Your task to perform on an android device: Due to some technical issues, the contemporary dance performance event dates have been  changed to October 7th, 2023 at 1:30 PM .
Image 0: 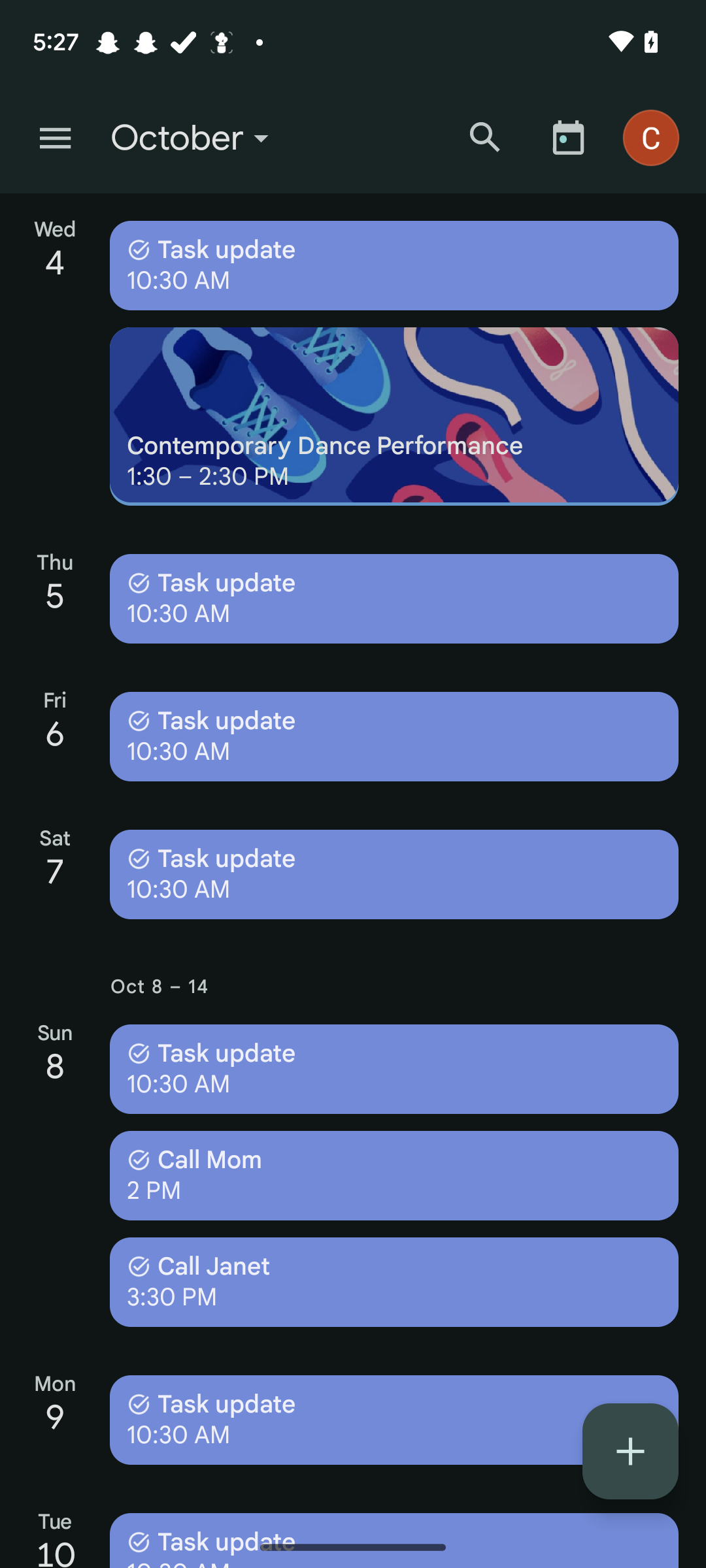
Click on the contemporary dance performance event
Step 0: click (394, 416)
Image 1: 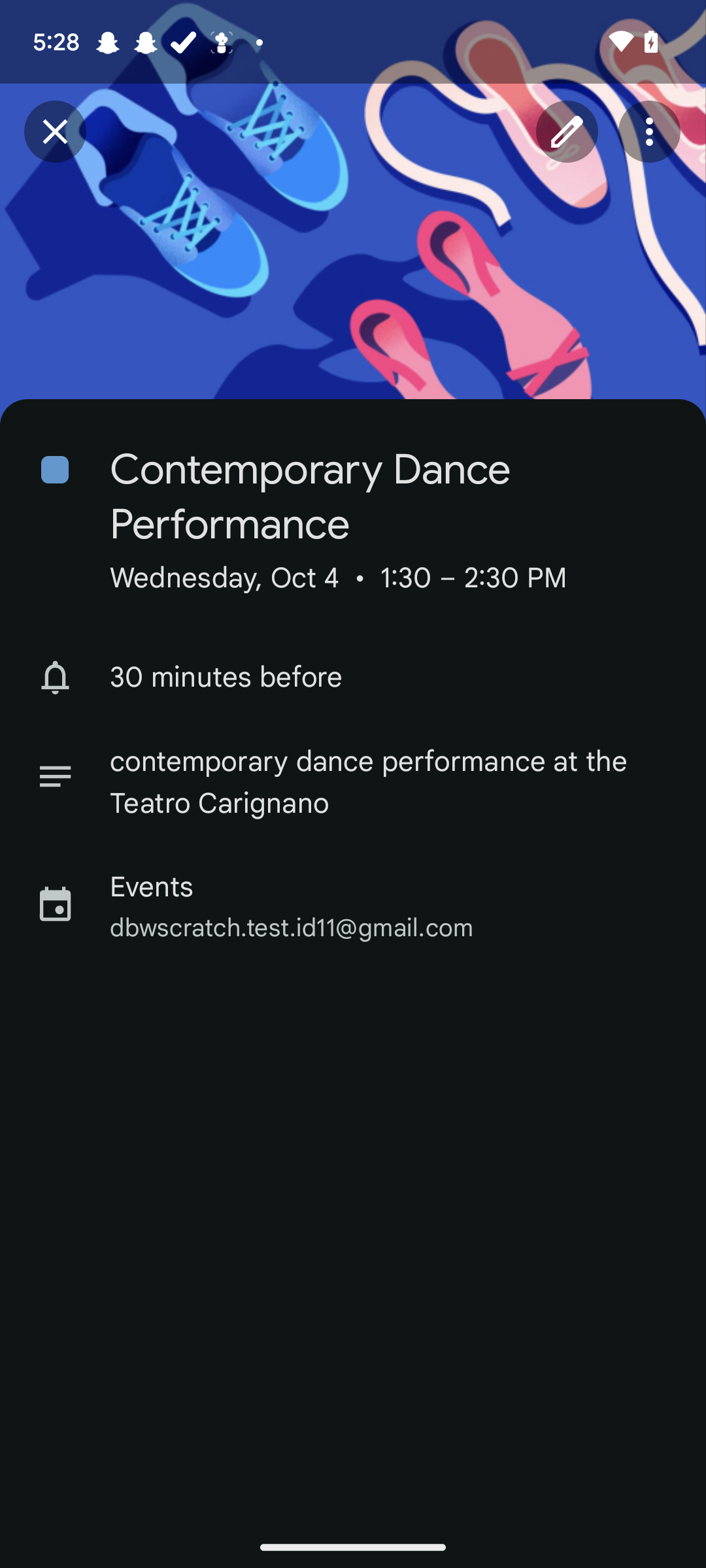
Click on the edit icon at the top of the screen
Step 1: click (567, 131)
Image 2: 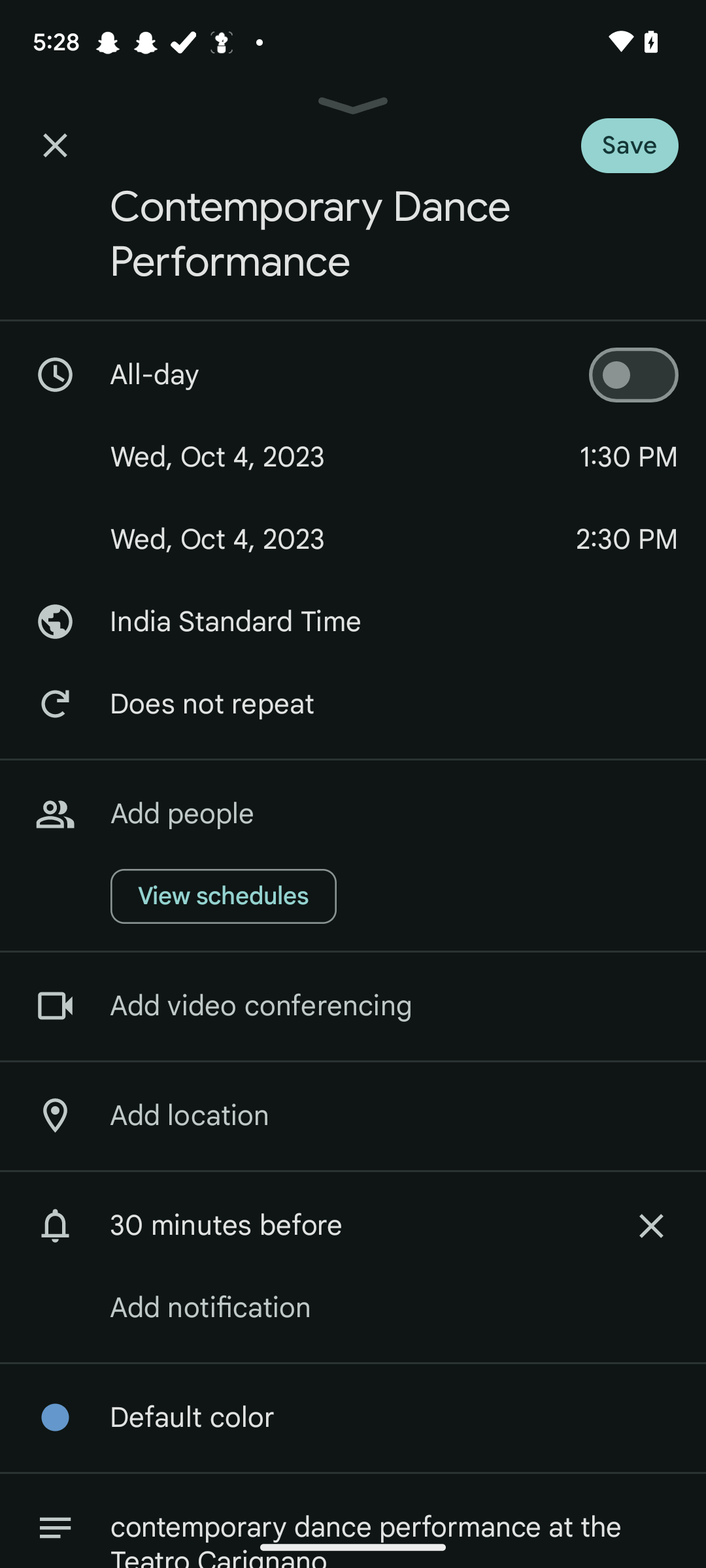
Click on the start date section
Step 2: click (345, 457)
Image 3: 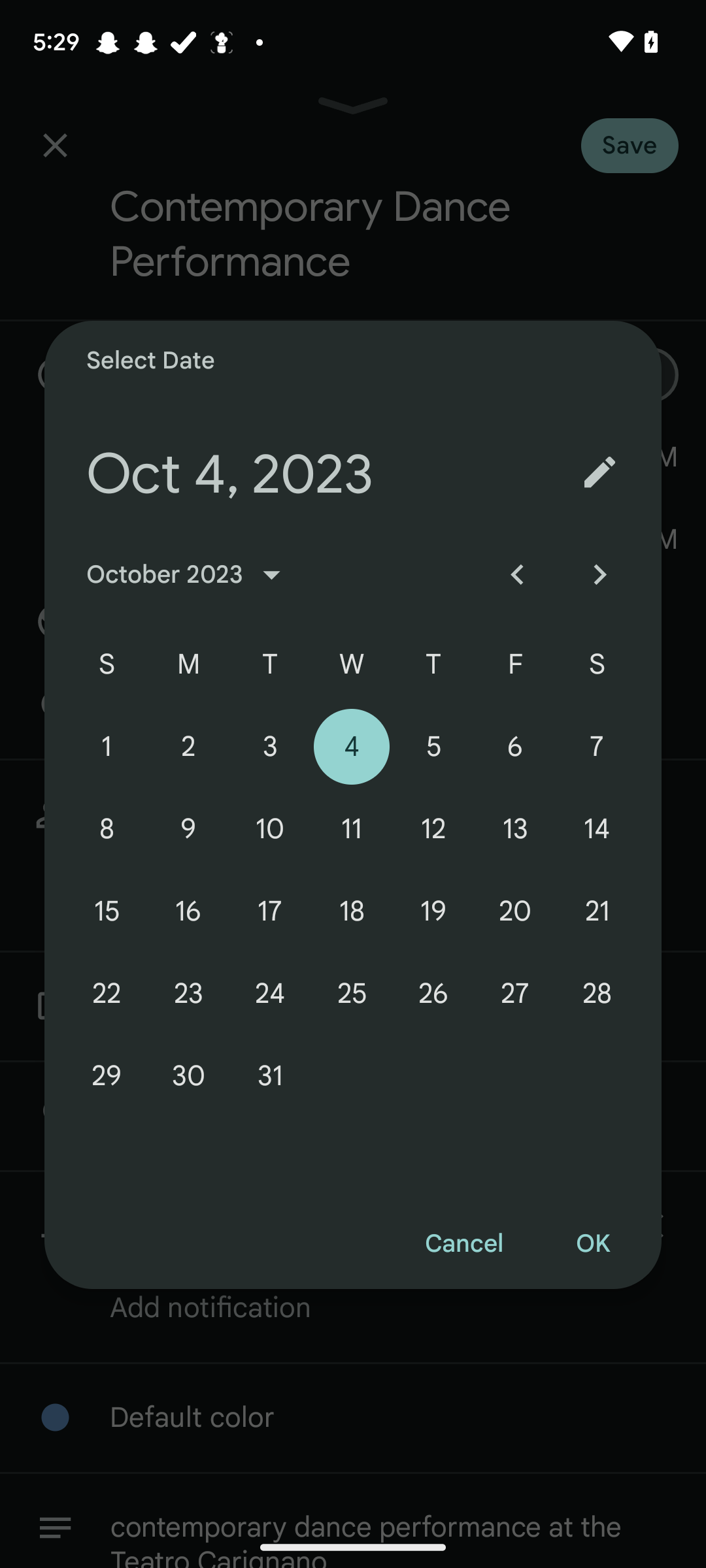
Set the start date as October 7th, 2023
Step 3: click (596, 746)
Image 4: 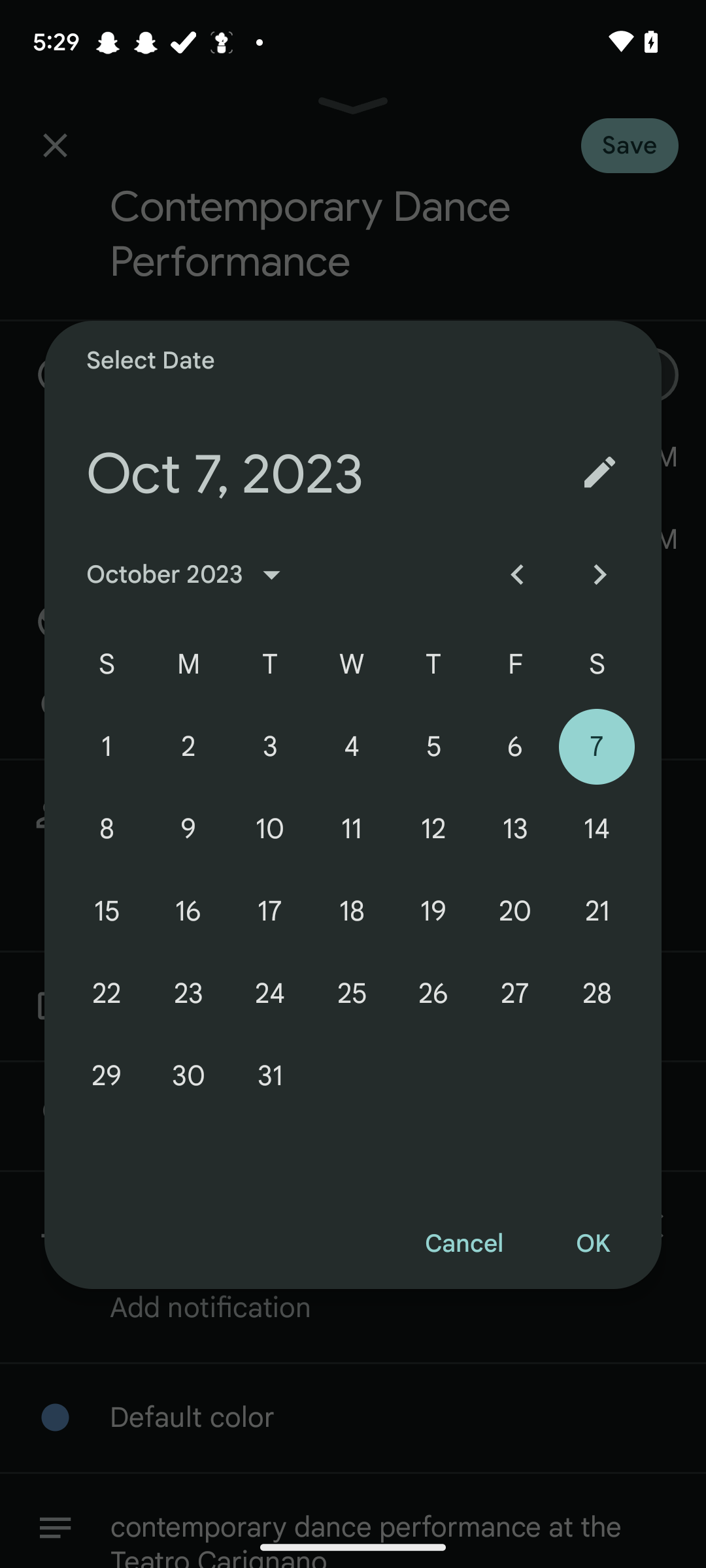
Click on the OK button
Step 4: click (592, 1244)
Image 5: 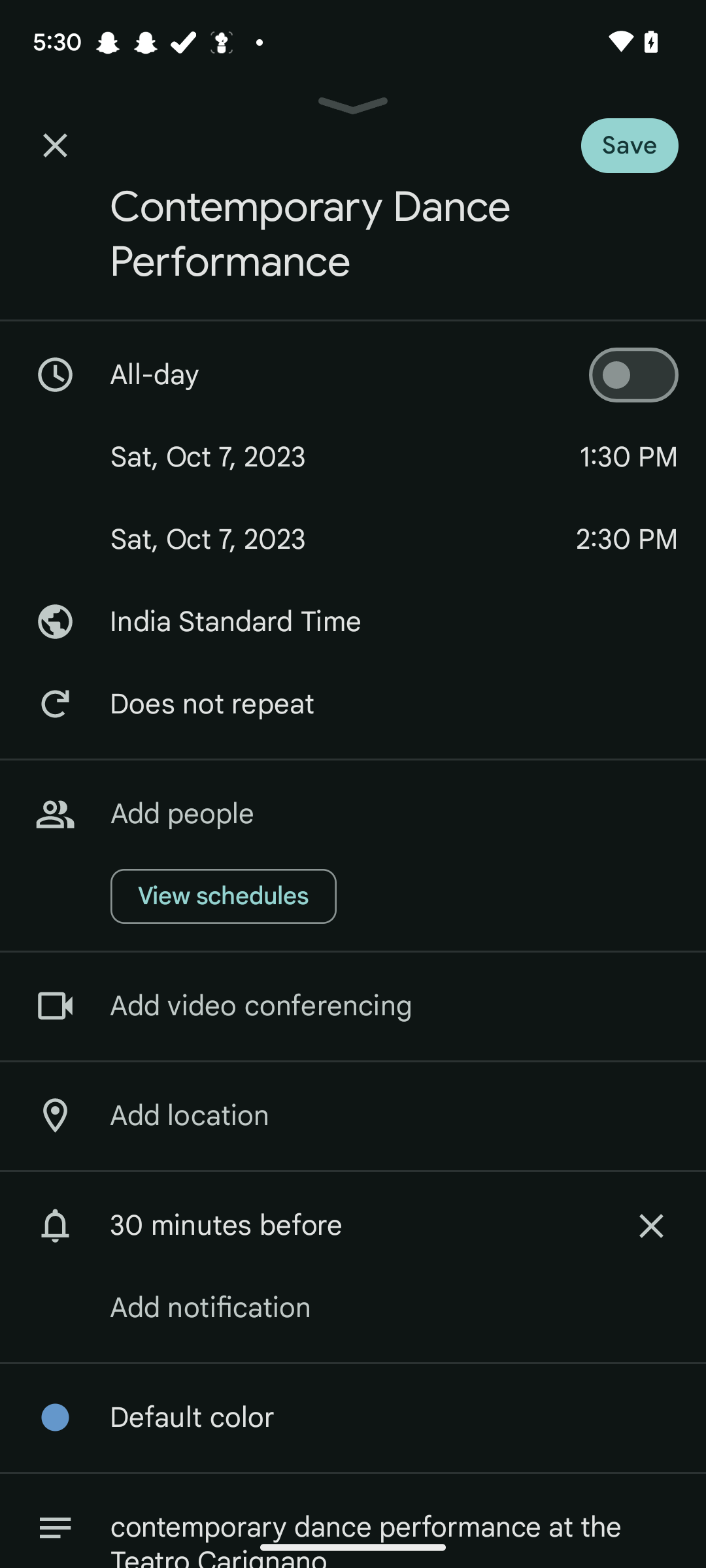
Click on the save button at the top right corner of the screen
Step 5: click (658, 138)